Your task to perform on an android device: I would like to save the t-shirt on the H&M app to buy it in the future when its price drops
Image 0: 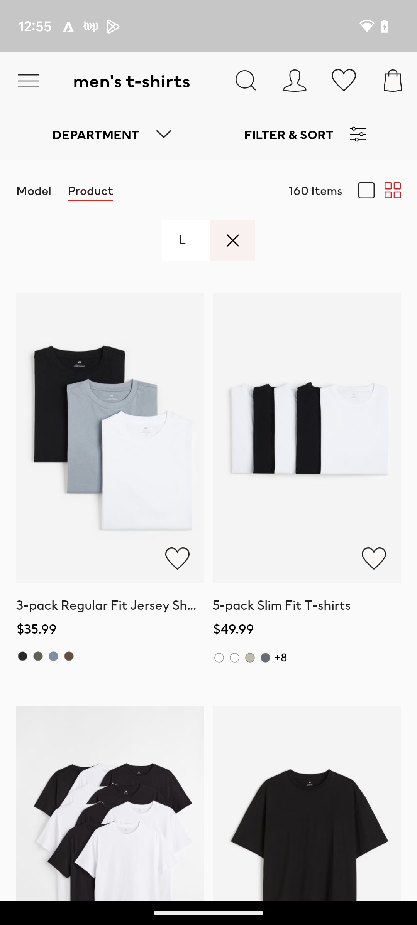
Click on the heart icon to save the item
Step 0: click (177, 559)